Your task to perform on an android device: I would like to see every reward that I earned for my learning.
Image 0: 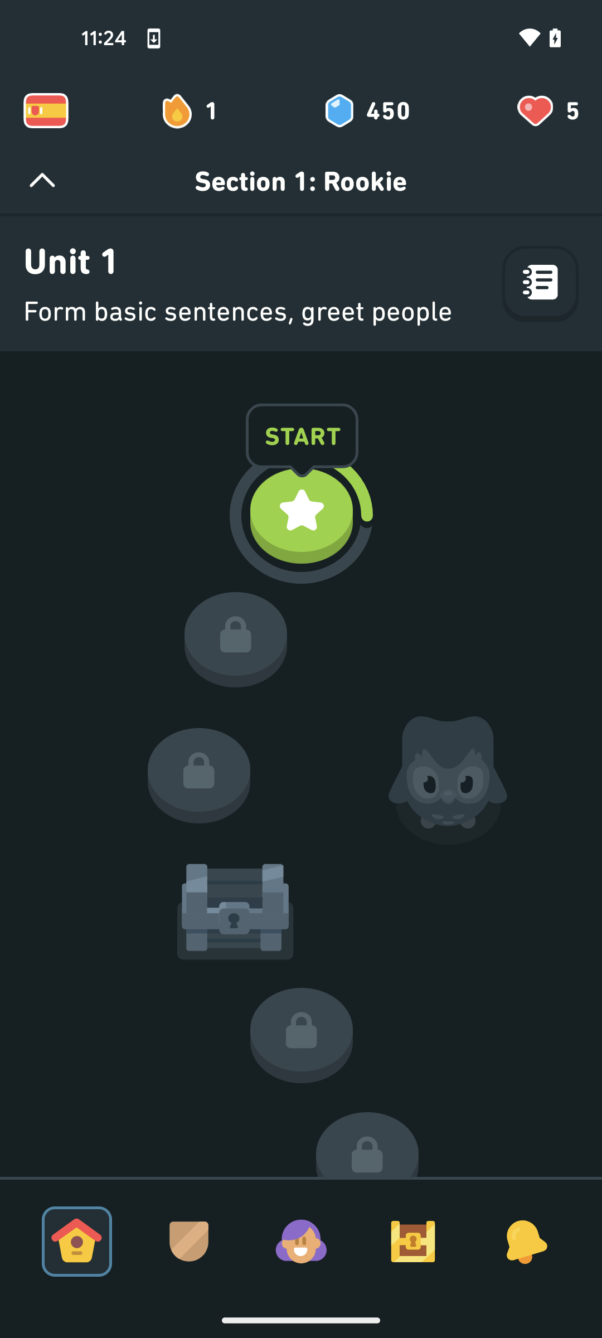
Tap on the reward icon at the bottom of the screen
Step 0: click (412, 1241)